Your task to perform on an android device: I want to view the Property under $ 199 and 4 Beds, 2 Baths, 2706 Sq. Ft. in OAK st London  on the Redfin app
Image 0: 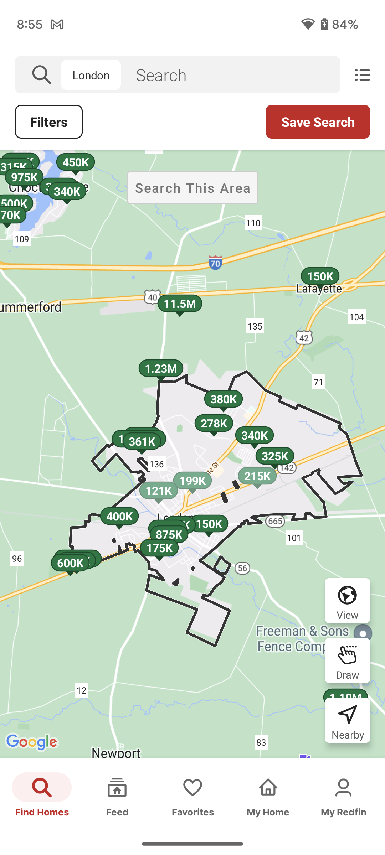
Click on the 199K icon 
Step 0: click (192, 480)